Your task to perform on an android device: Using the Hardware Shack app, I would like to read reviews of the  Jon Bhandari tools 9-piece Hex Key Ball Point Hexagon Wrench Screwdriver Tools Kit.
Image 0: 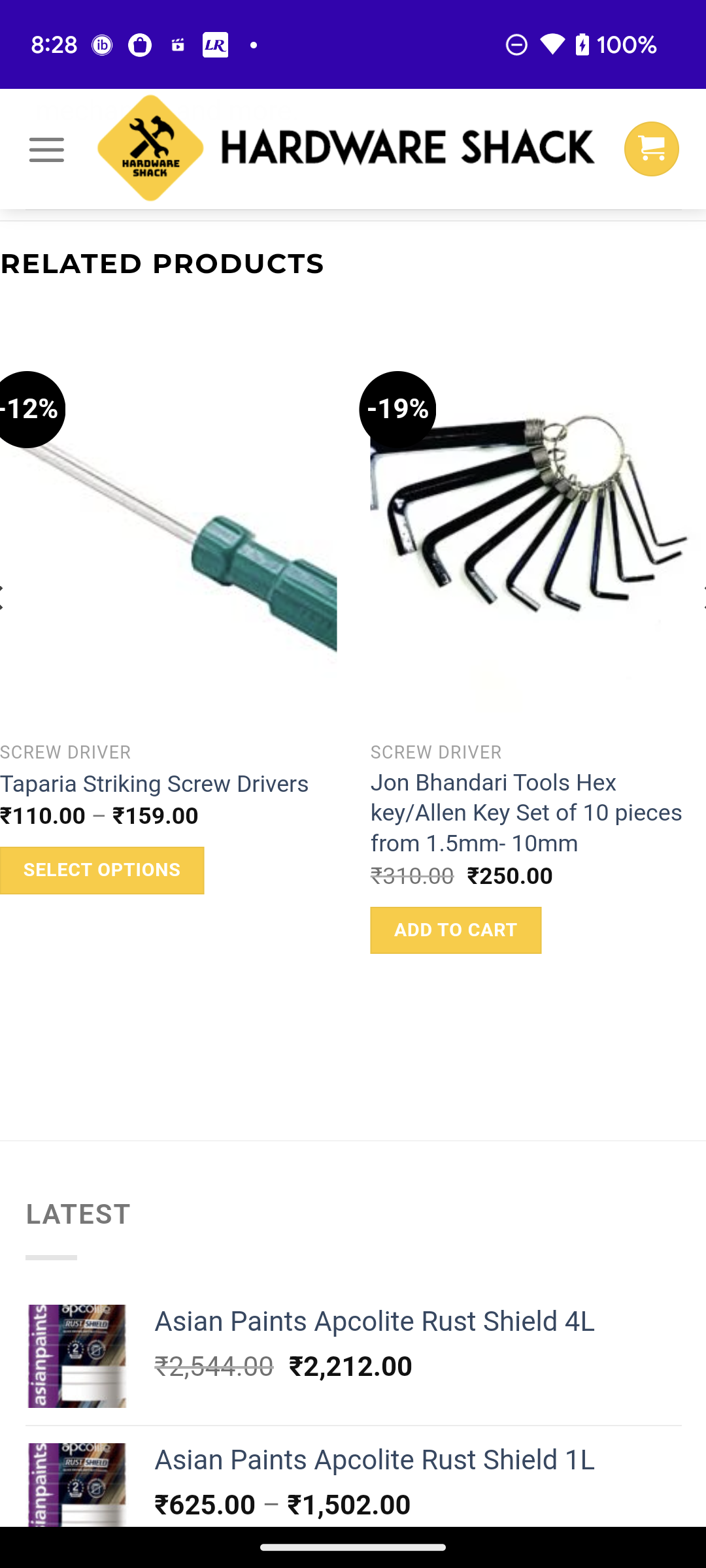
swipe down for reviews
Step 0: scroll up
Image 1: 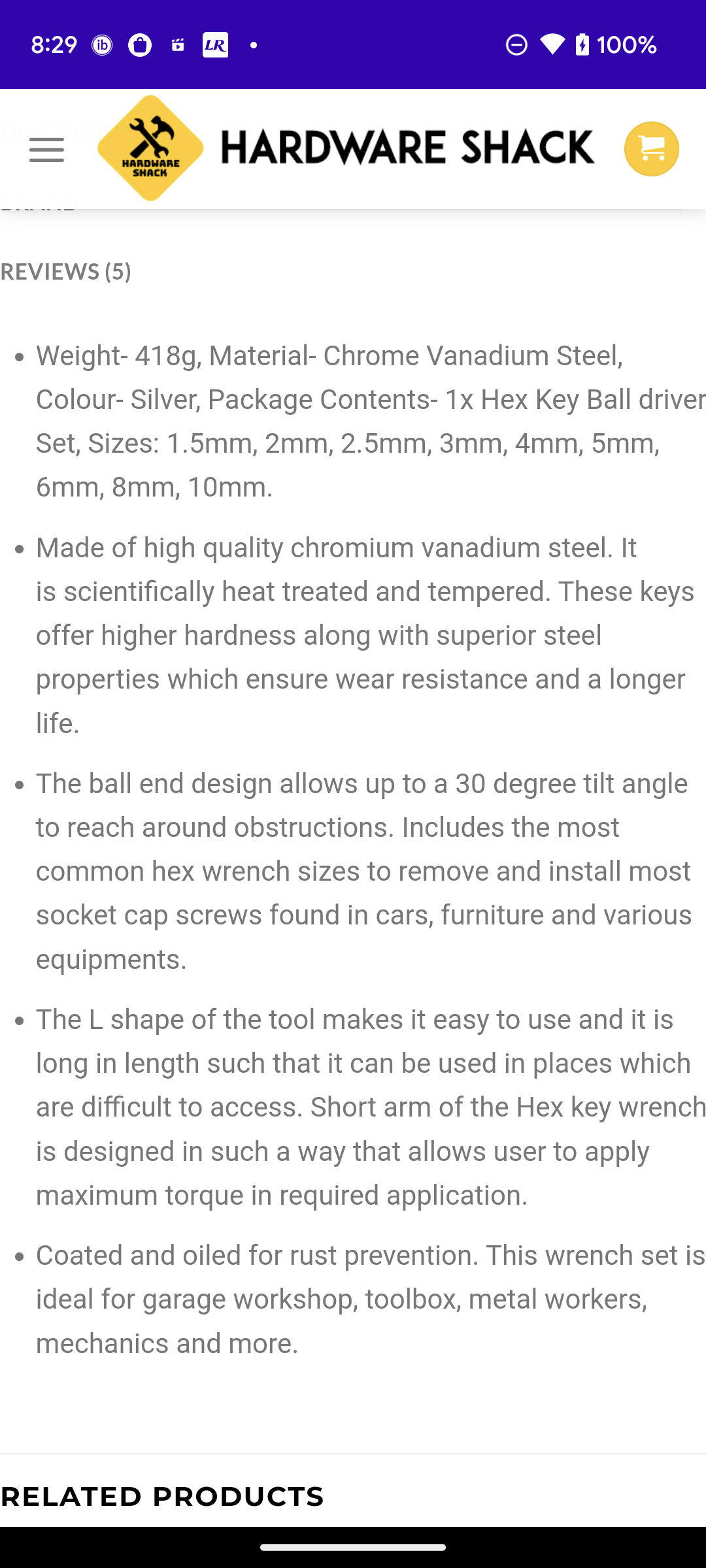
Click on REVIEWS
Step 1: click (65, 272)